Your task to perform on an android device: Open the Traillink app and Search the location Chicago,IL, USA and show the list of trails in Chicago
Image 0: 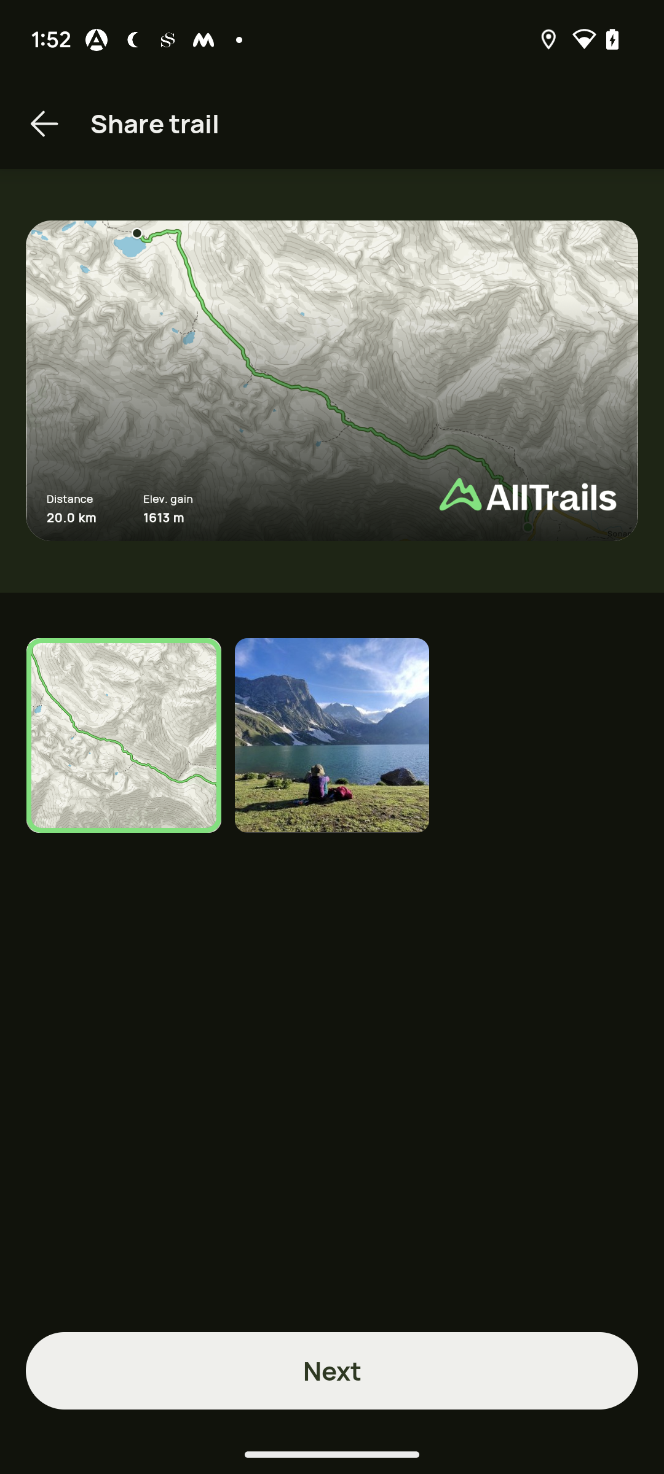
open the Trail link app
Step 0: open app "TrailLink"
Image 1: 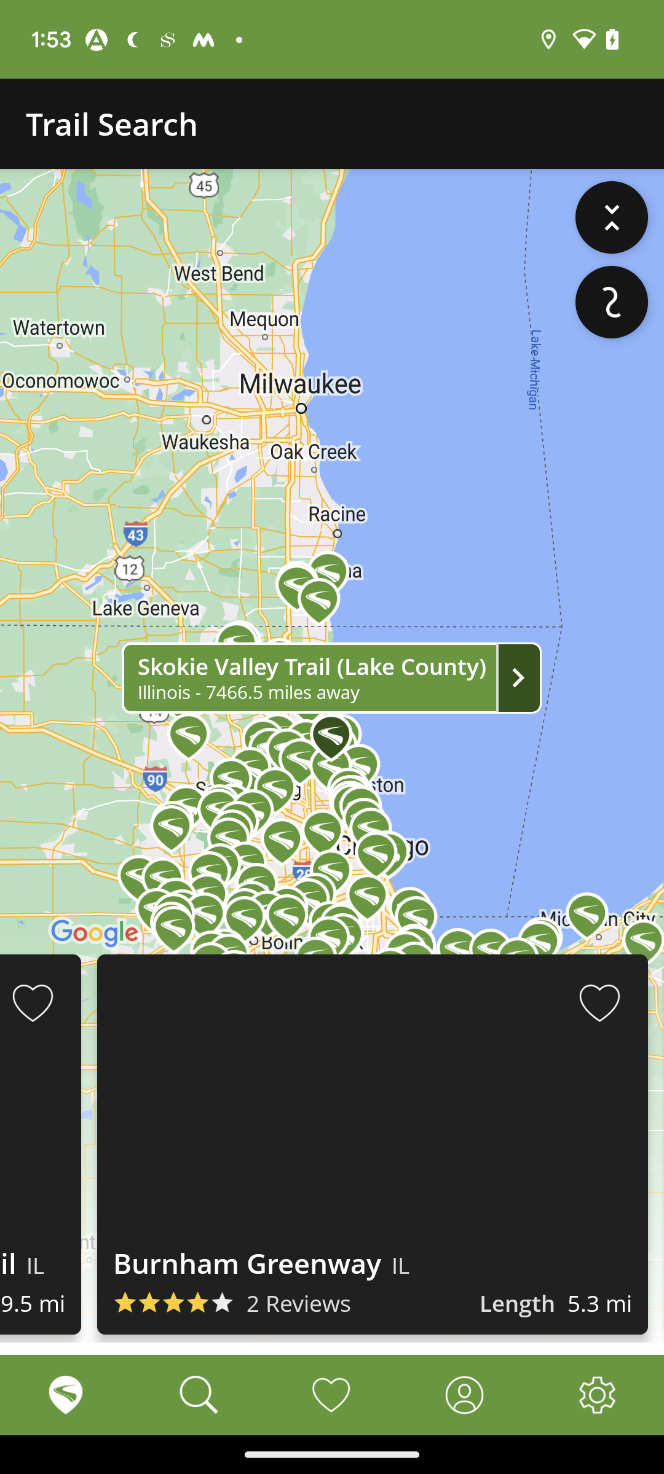
click on the search icon at the bottom of the screen
Step 1: click (199, 1395)
Image 2: 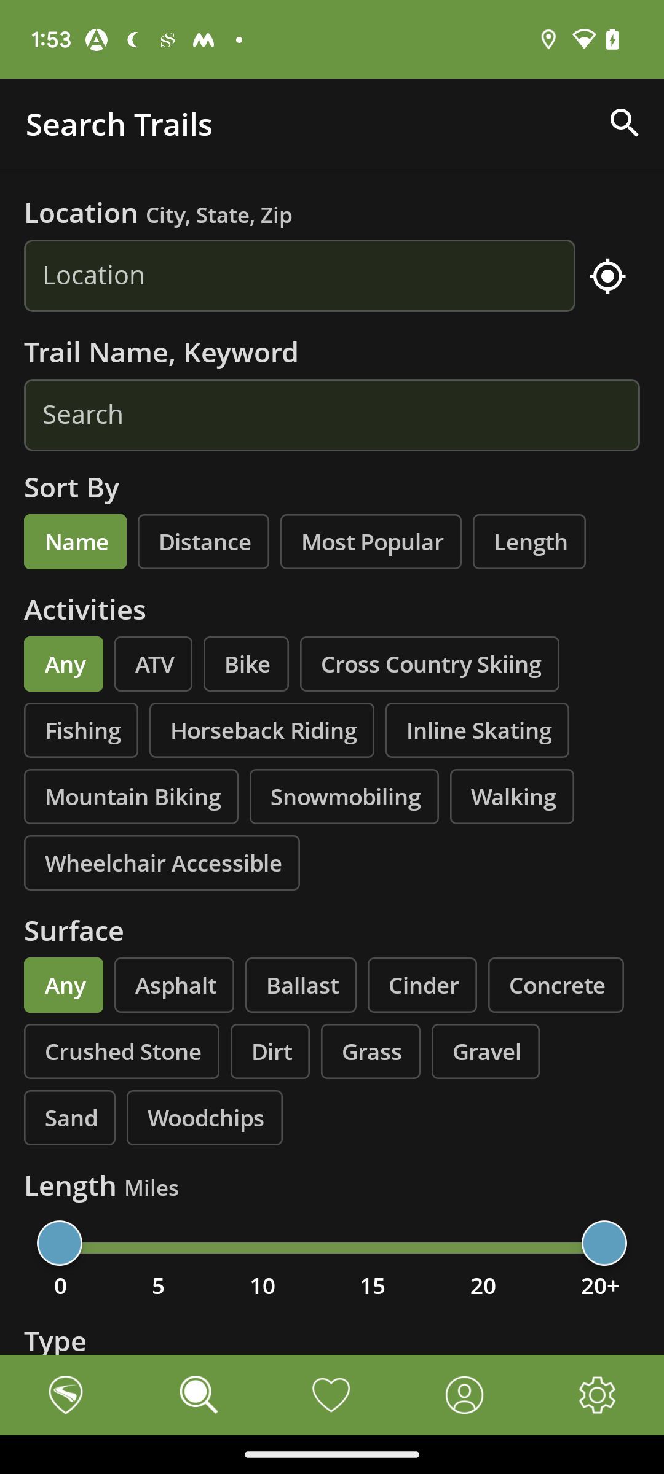
click on the location search bar 
Step 2: click (299, 276)
Image 3: 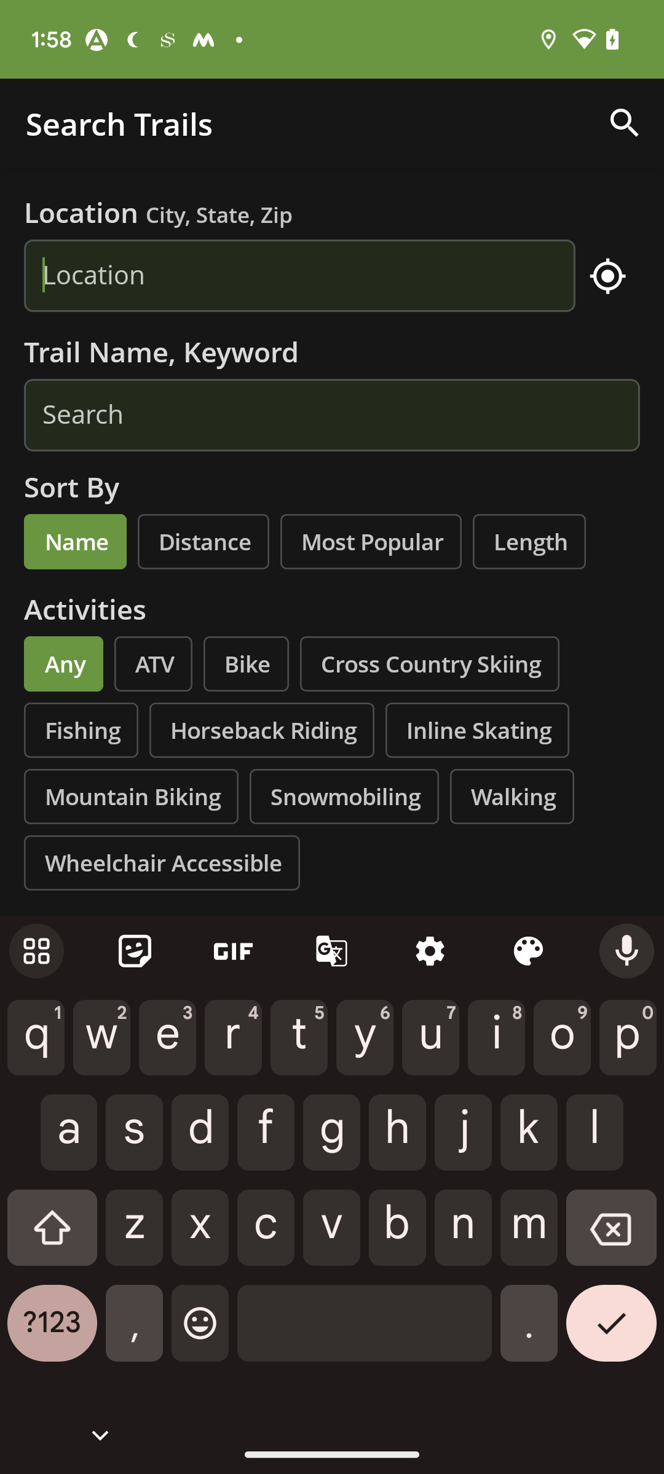
search Chicago,IL,USA
Step 3: type "Chicago,IL,USA"
Image 4: 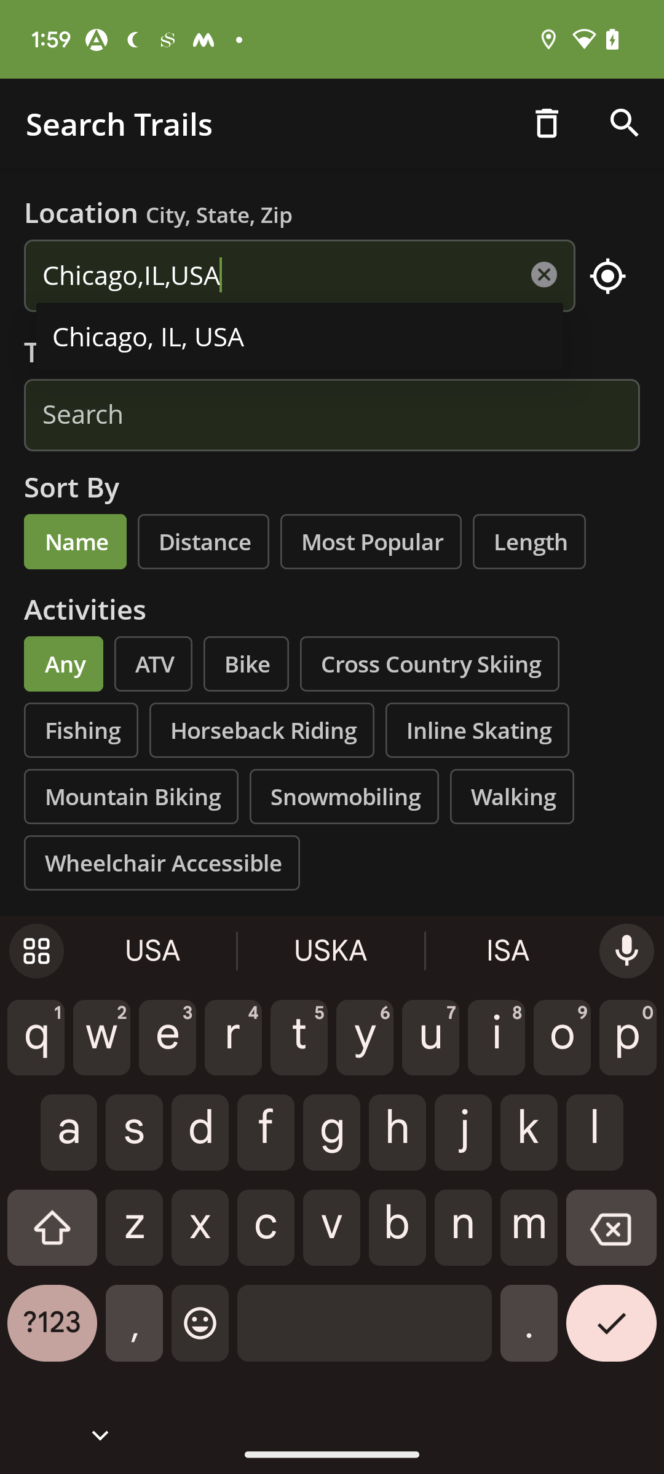
click on the search icon
Step 4: click (625, 123)
Image 5: 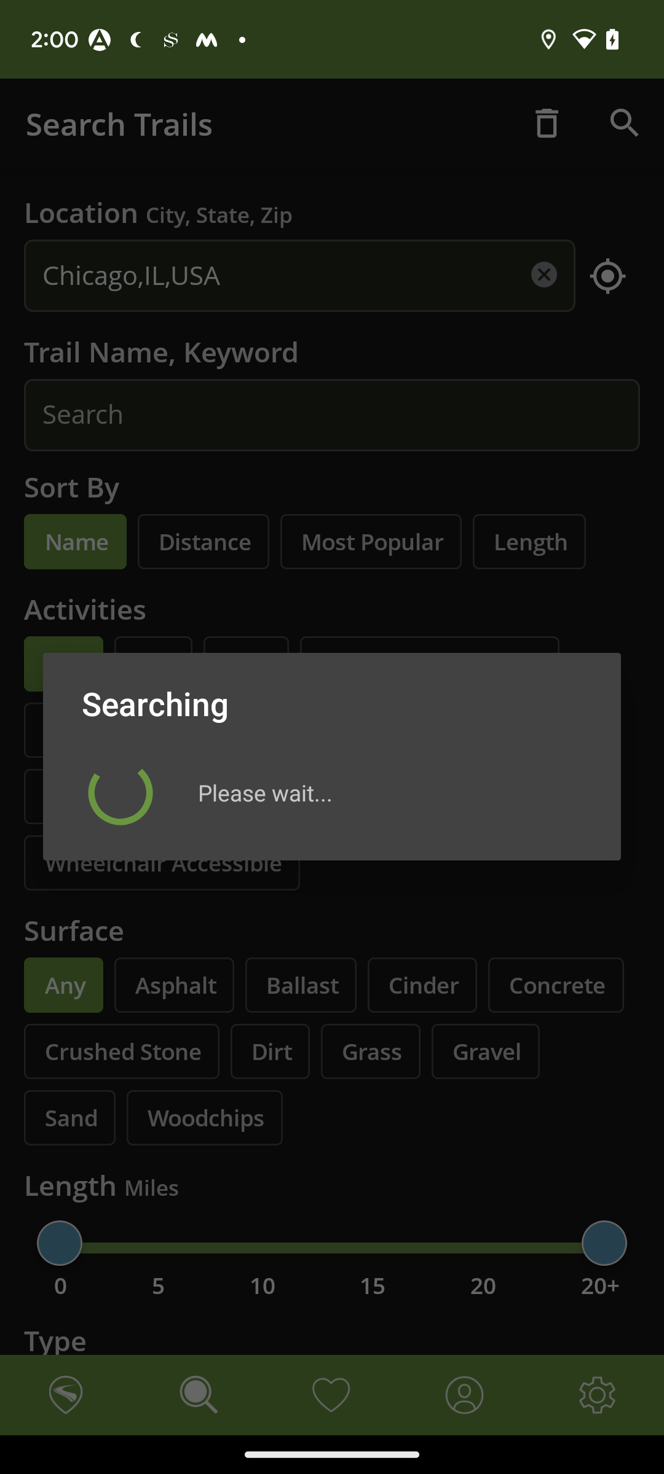
click on the search icon
Step 5: wait
Image 6: 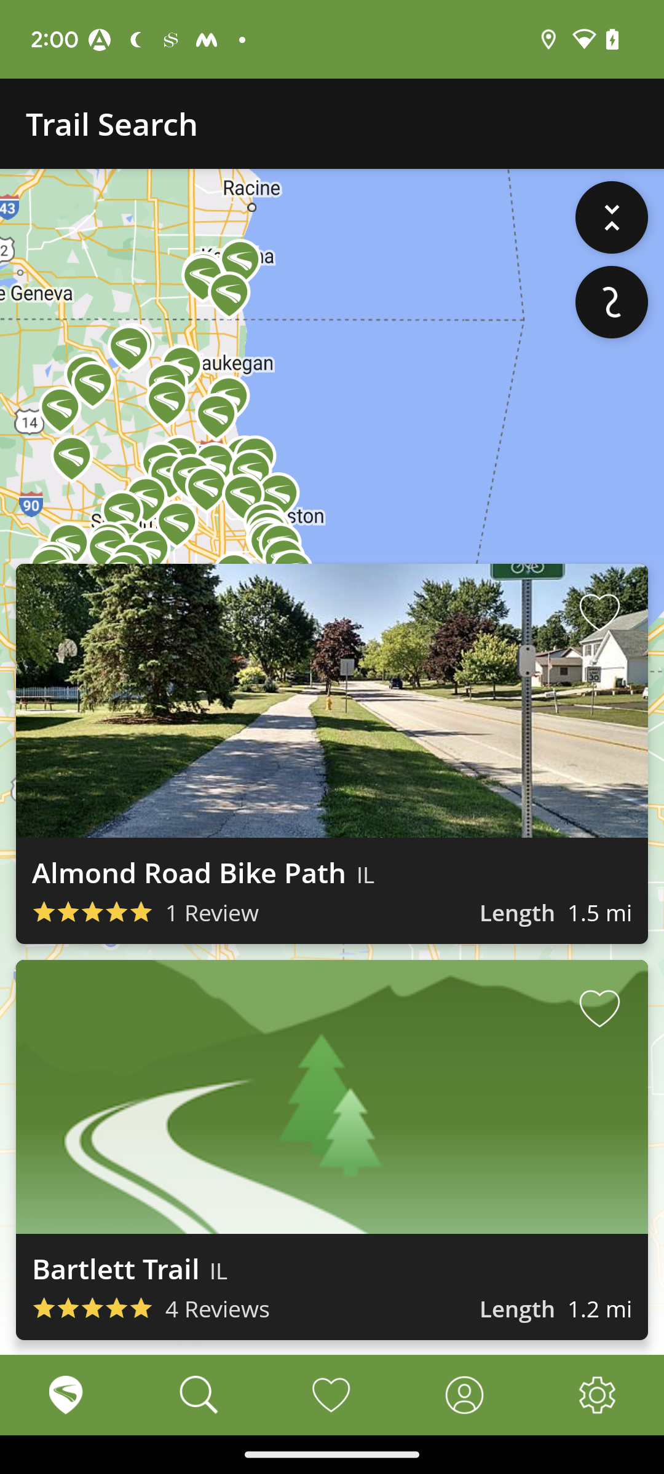
swipe down to view the list of trails
Step 6: scroll down